Your task to perform on an android device: Open the Kitchen Stories app & search for the Green Smoothie recipe
Image 0: 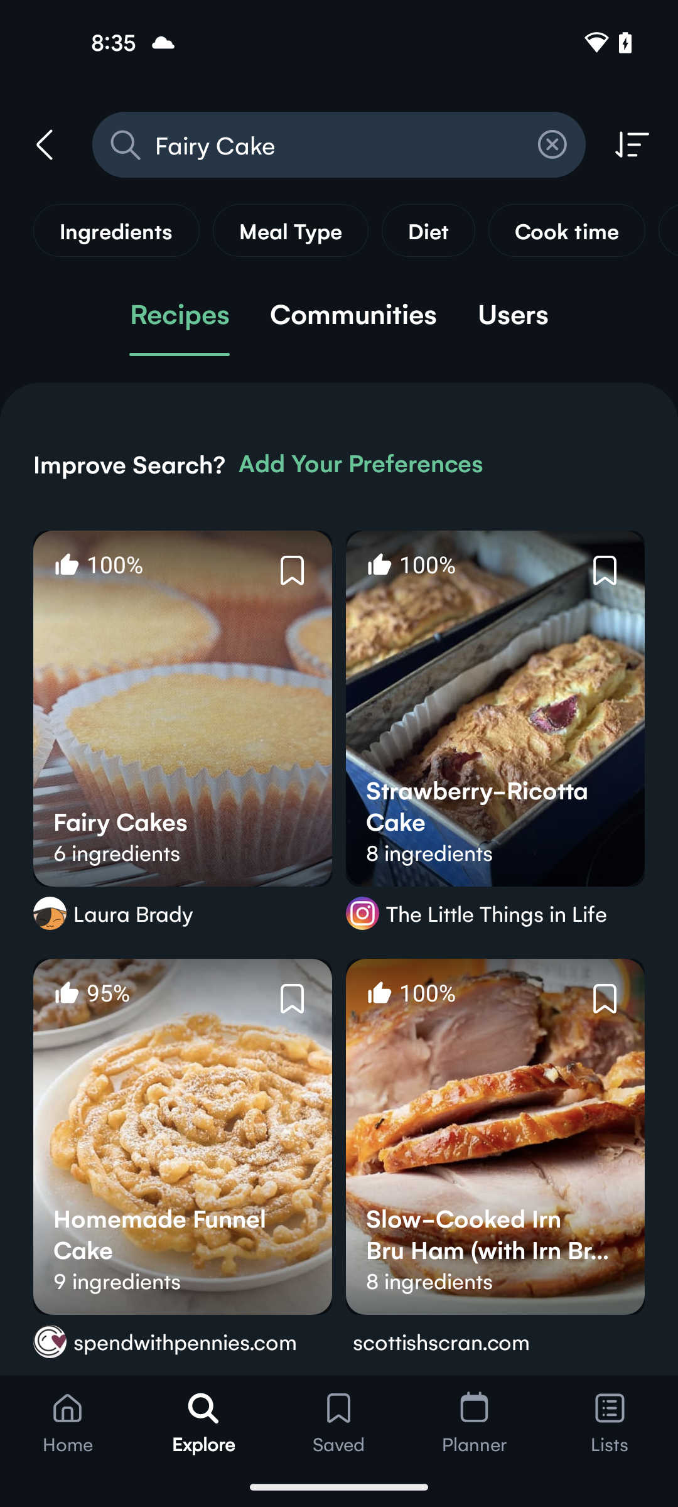
open the Kitchen Stories app
Step 0: open app "Kitchen Stories"
Image 1: 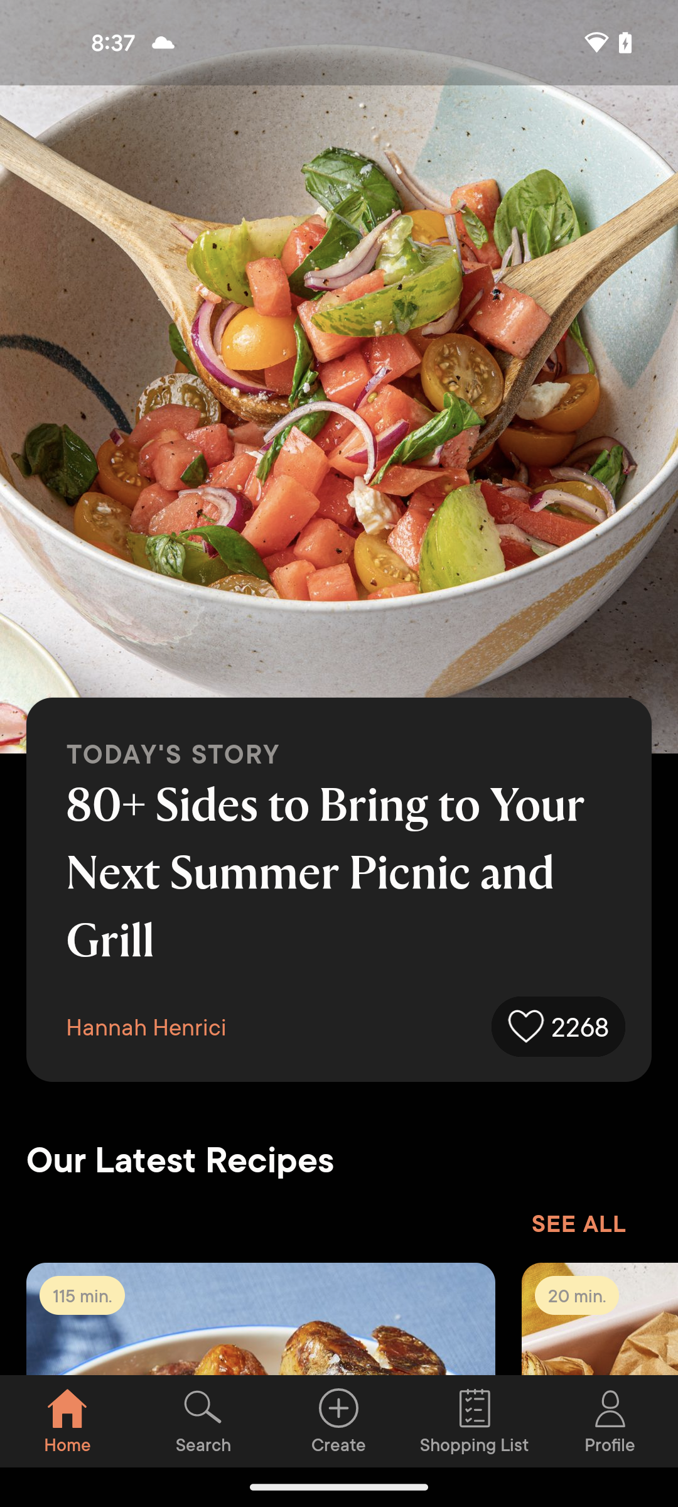
click on the search icon at the bottom of the screen
Step 1: click (203, 1421)
Image 2: 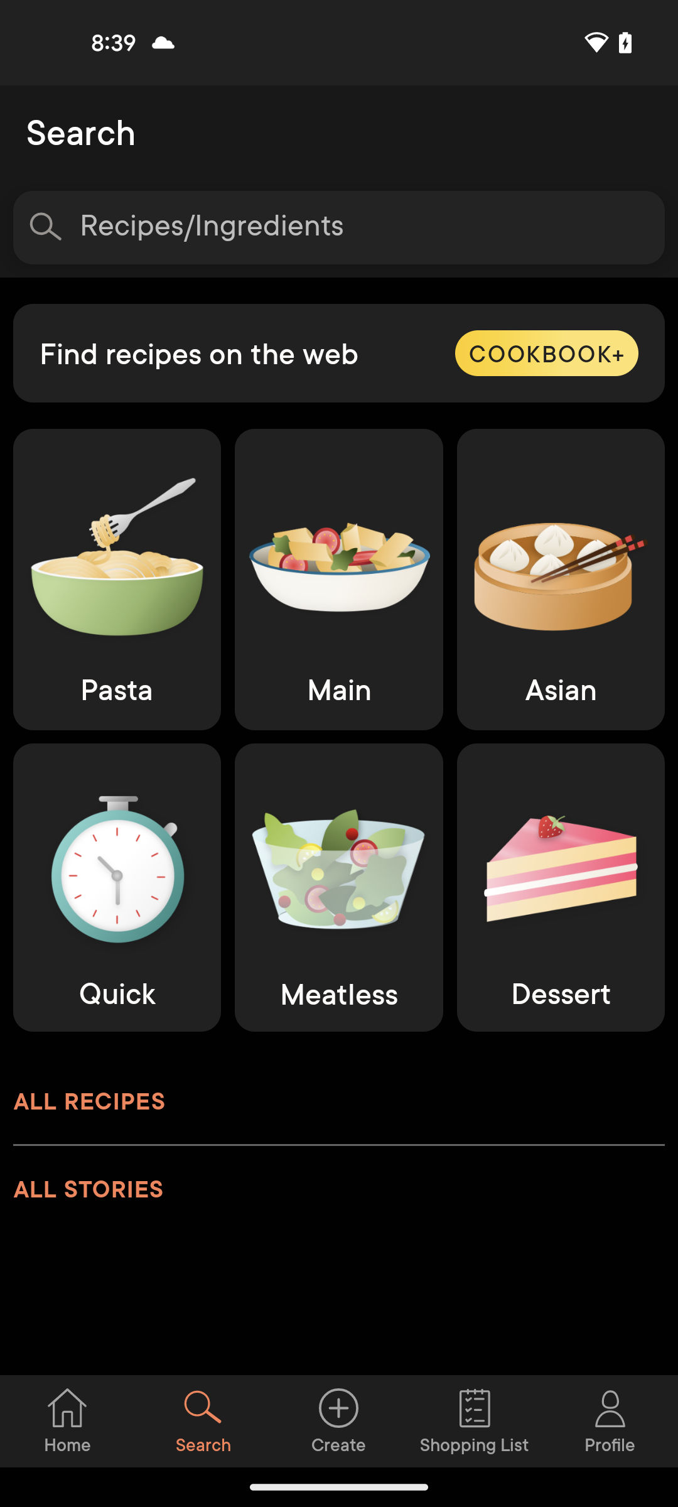
click on the search bar at the top of the screen
Step 2: click (365, 227)
Image 3: 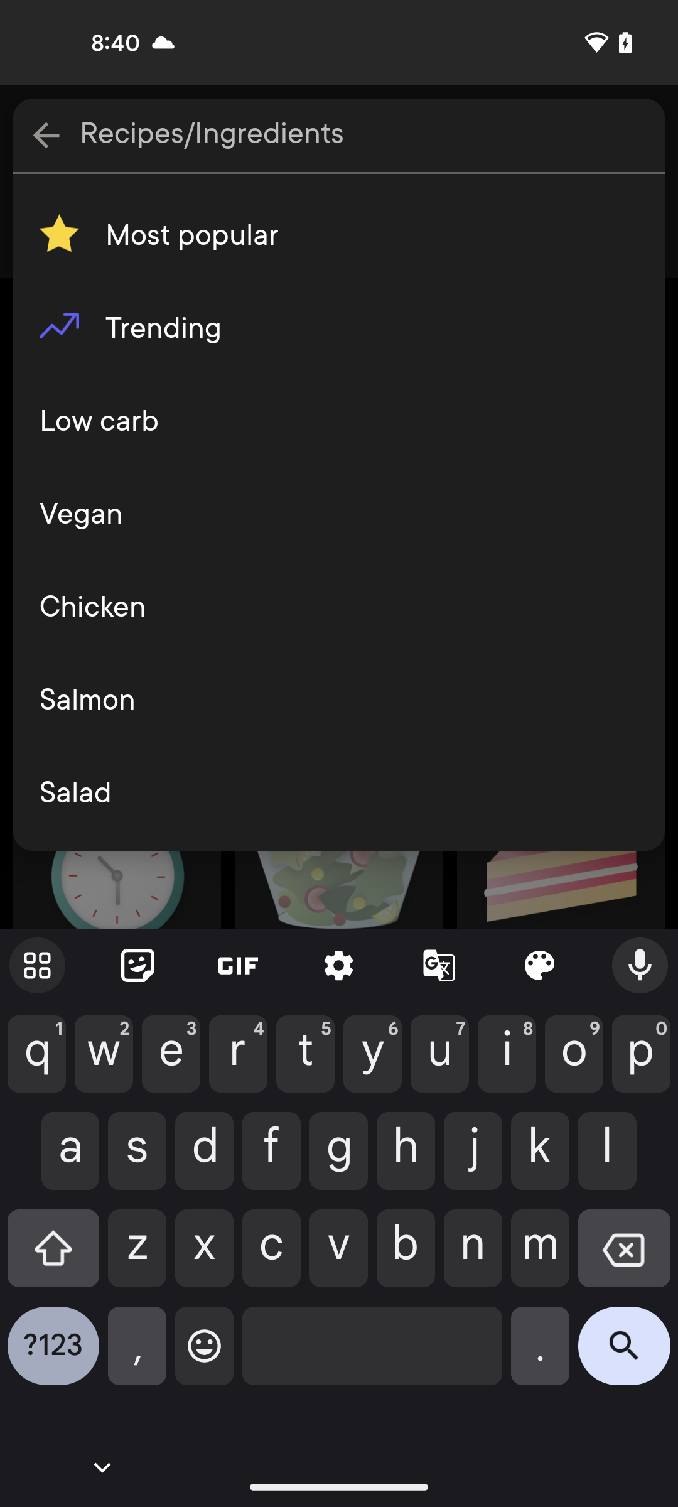
enter the recipe name Green Smoothie
Step 3: type "Green Smoothie"
Image 4: 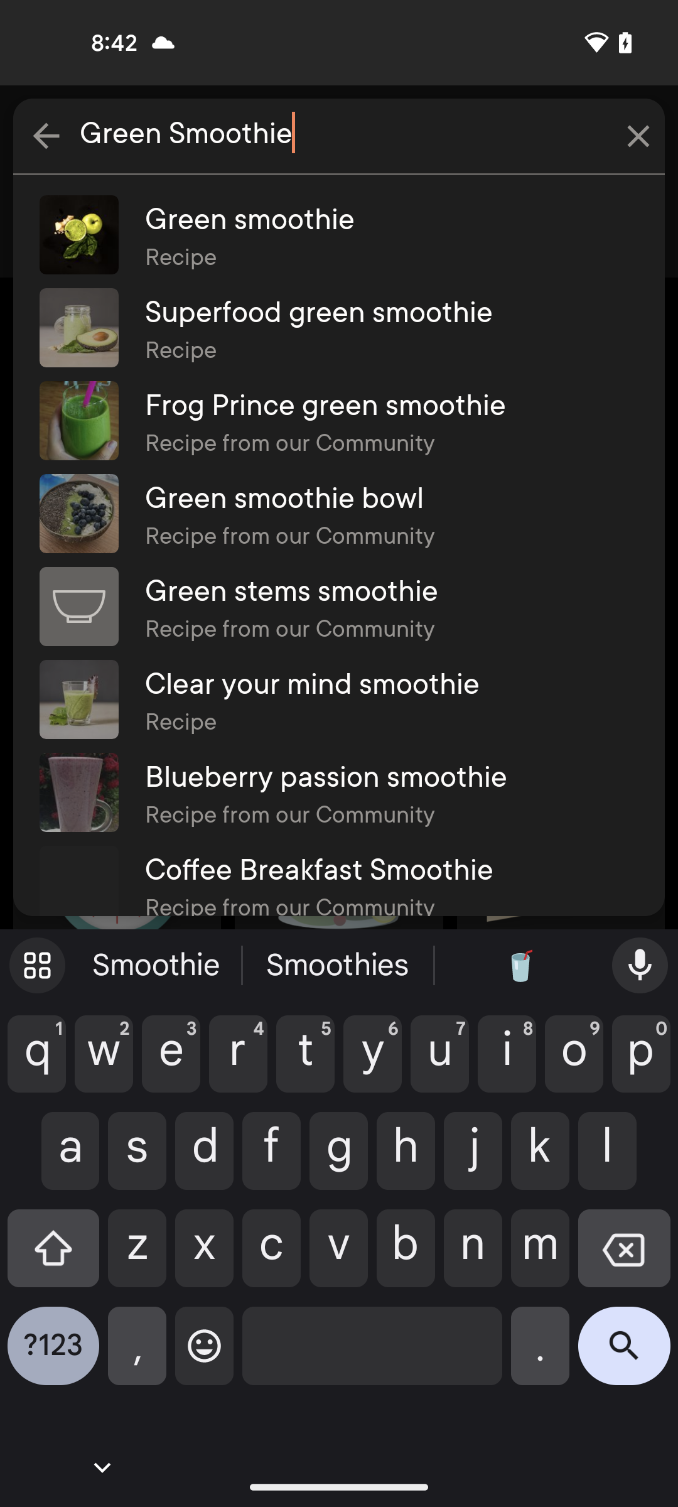
select the first suggested recipe
Step 4: click (391, 217)